Your task to perform on an android device: I'm tired of the antiquated look, therefore it's time for a change. Select mesh for the shoe's material using the Meesho app.
Image 0: 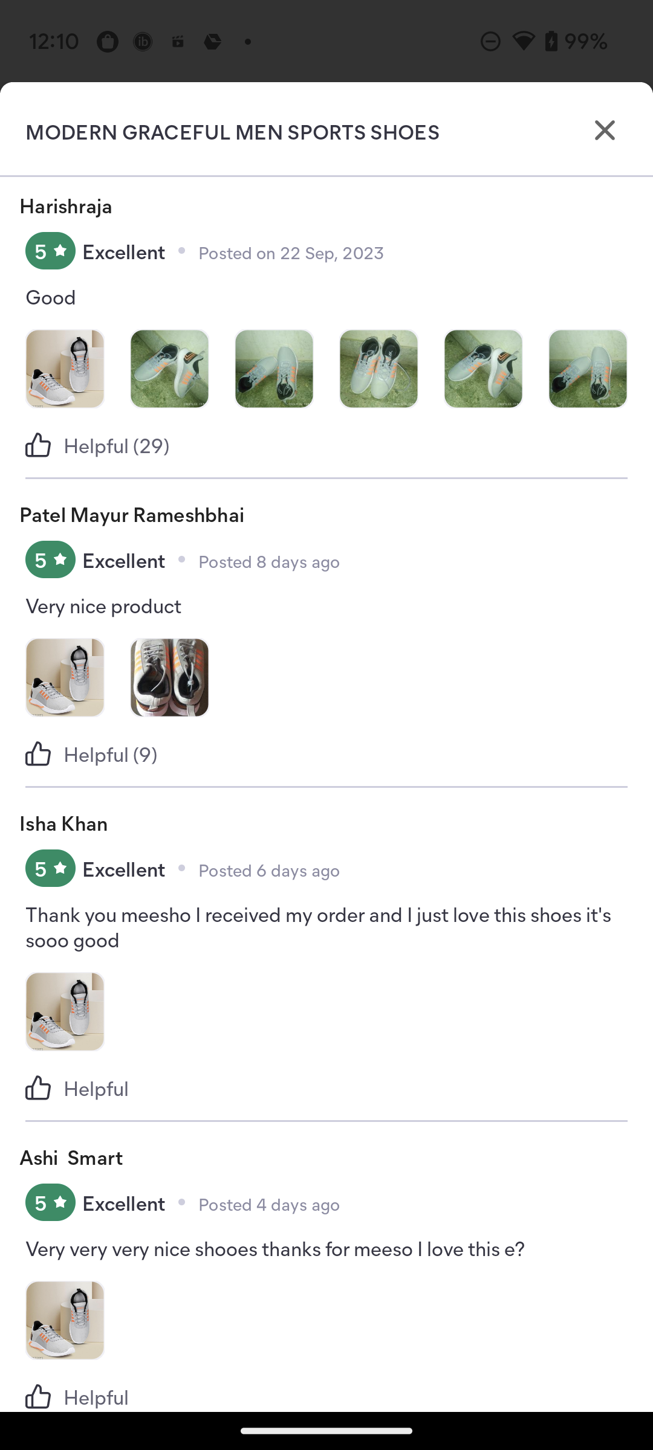
go back to the previous page
Step 0: press back button
Image 1: 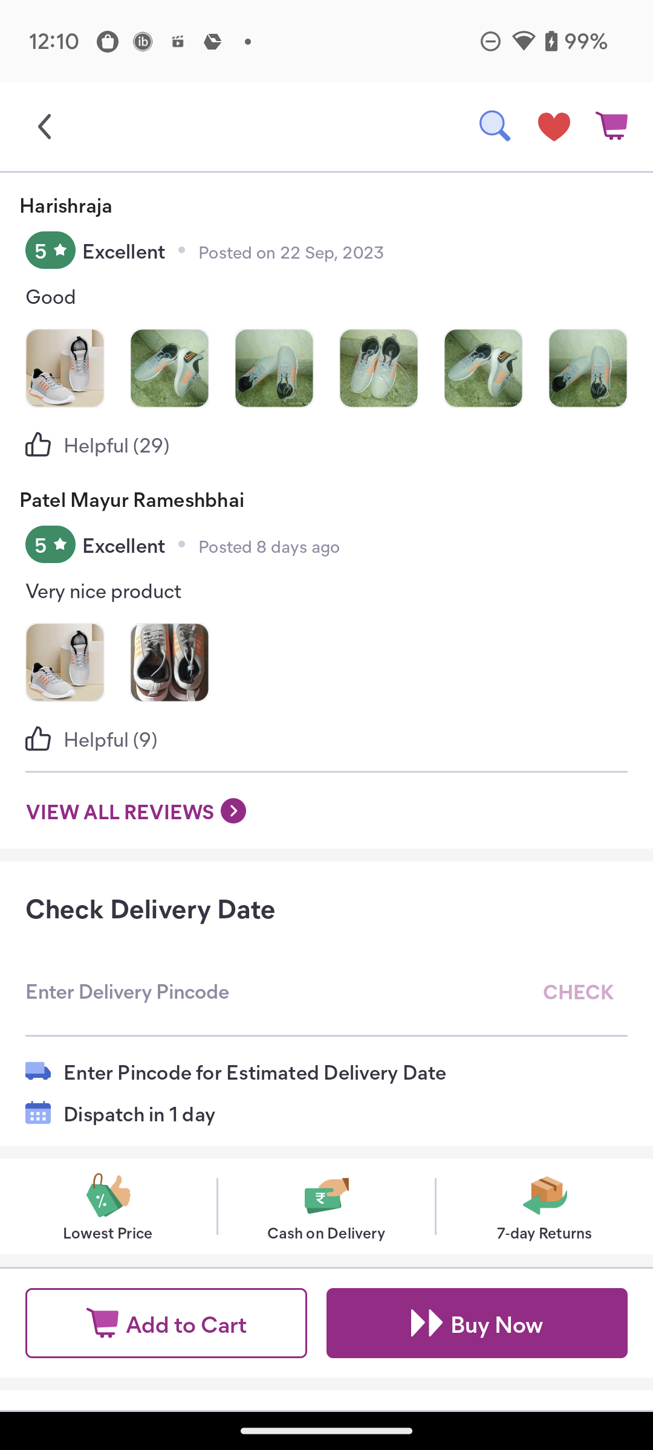
go back to the previous page
Step 1: press back button
Image 2: 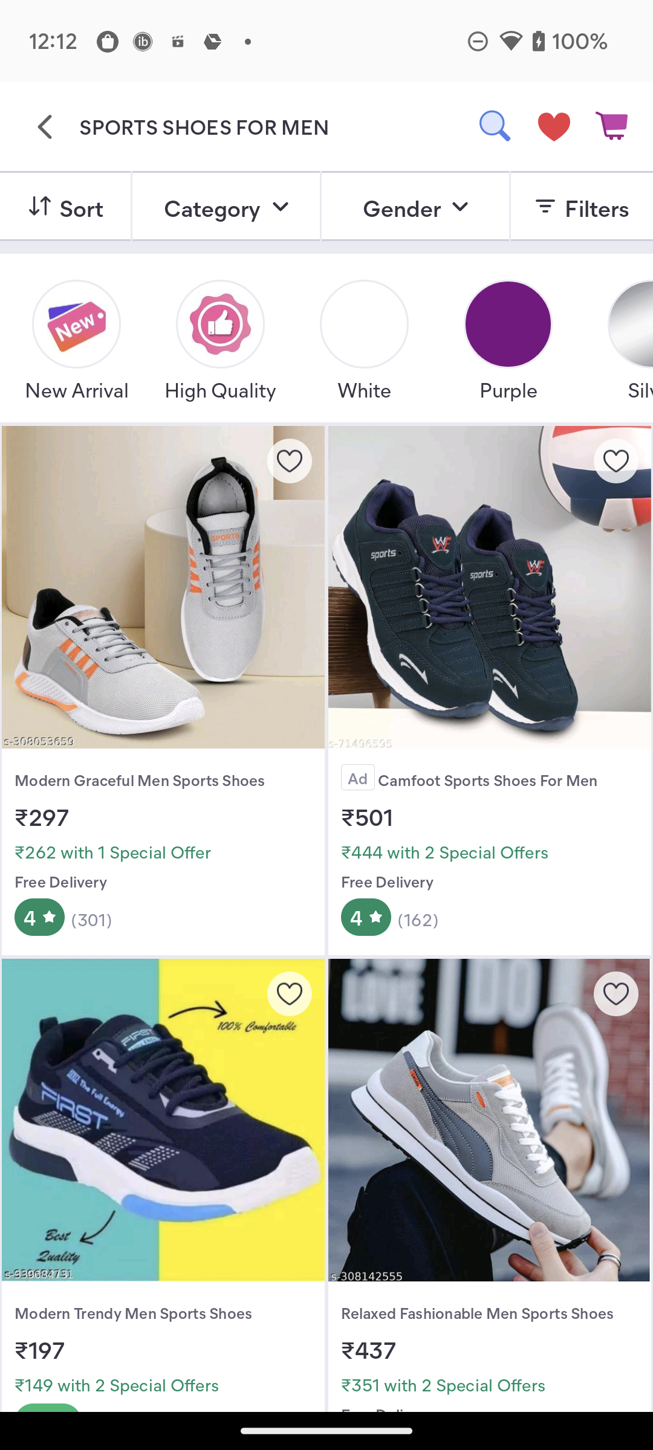
Click on the Filters option at the top right corner of the screen
Step 2: click (597, 206)
Image 3: 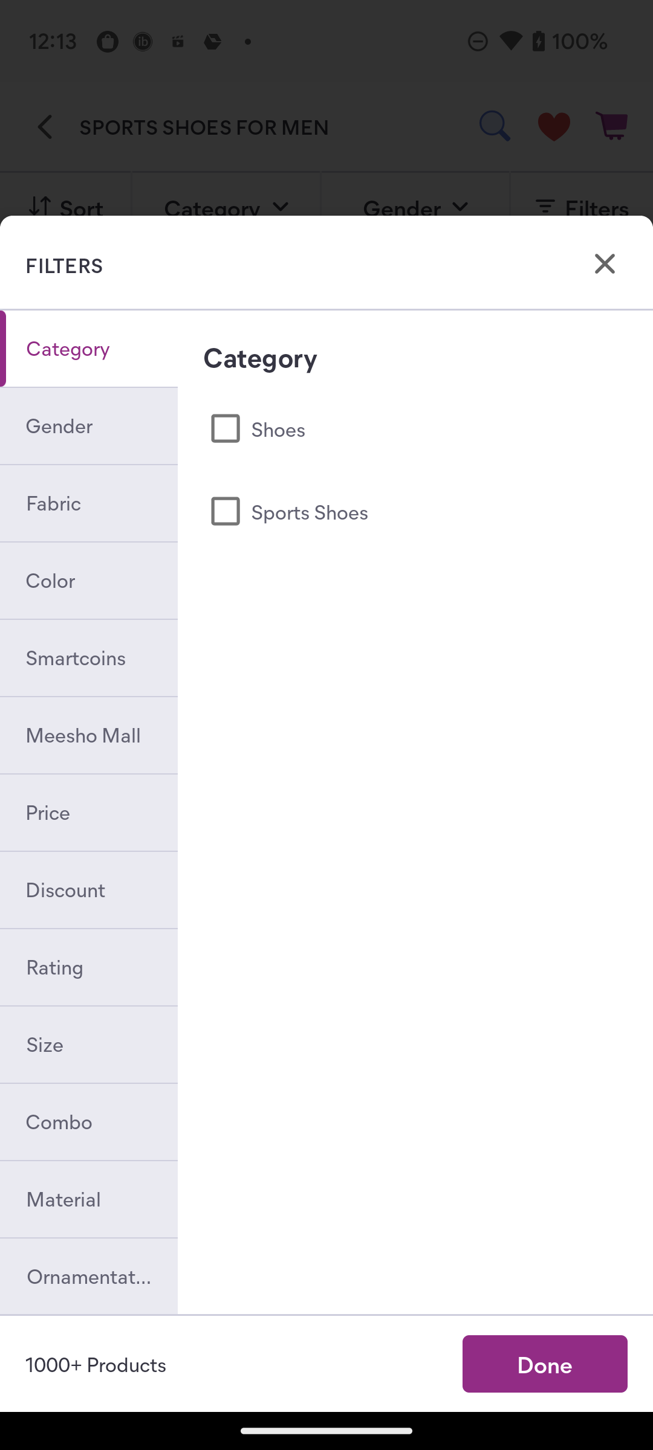
Click on the Material section
Step 3: click (63, 1199)
Image 4: 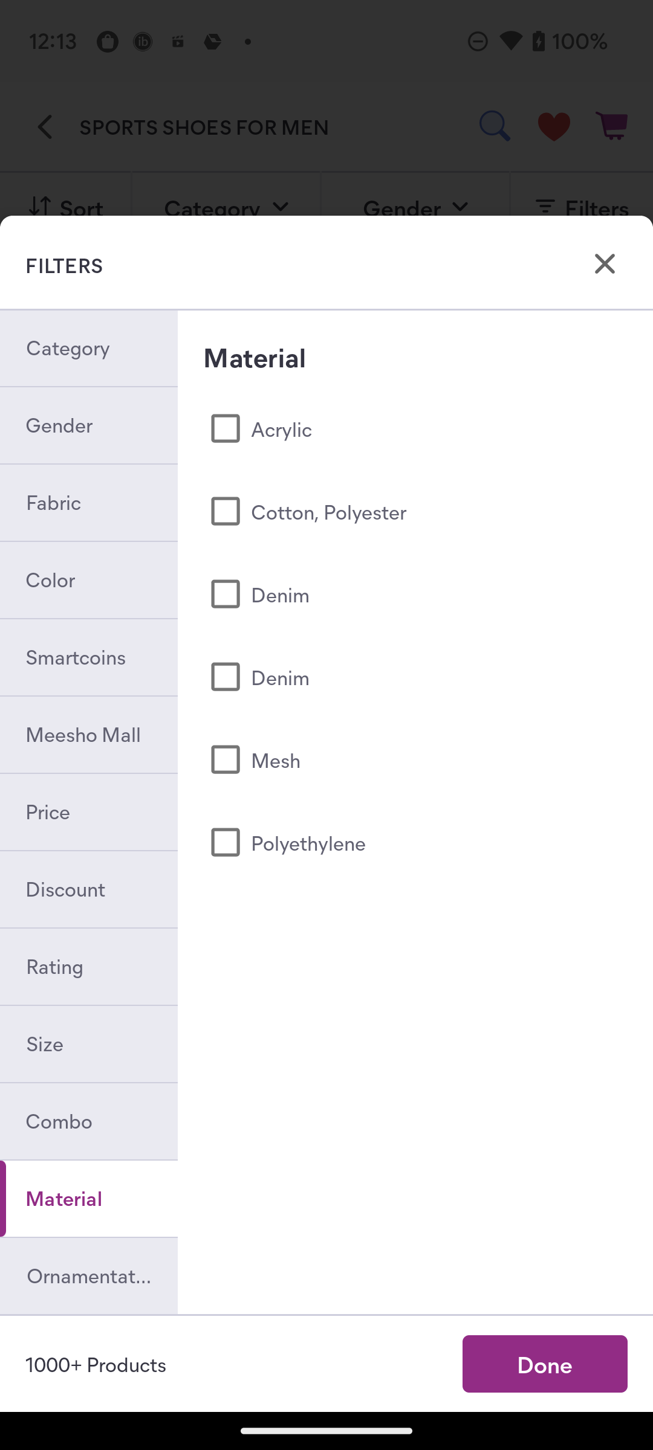
Click on the check box of Mesh Material
Step 4: click (253, 759)
Image 5: 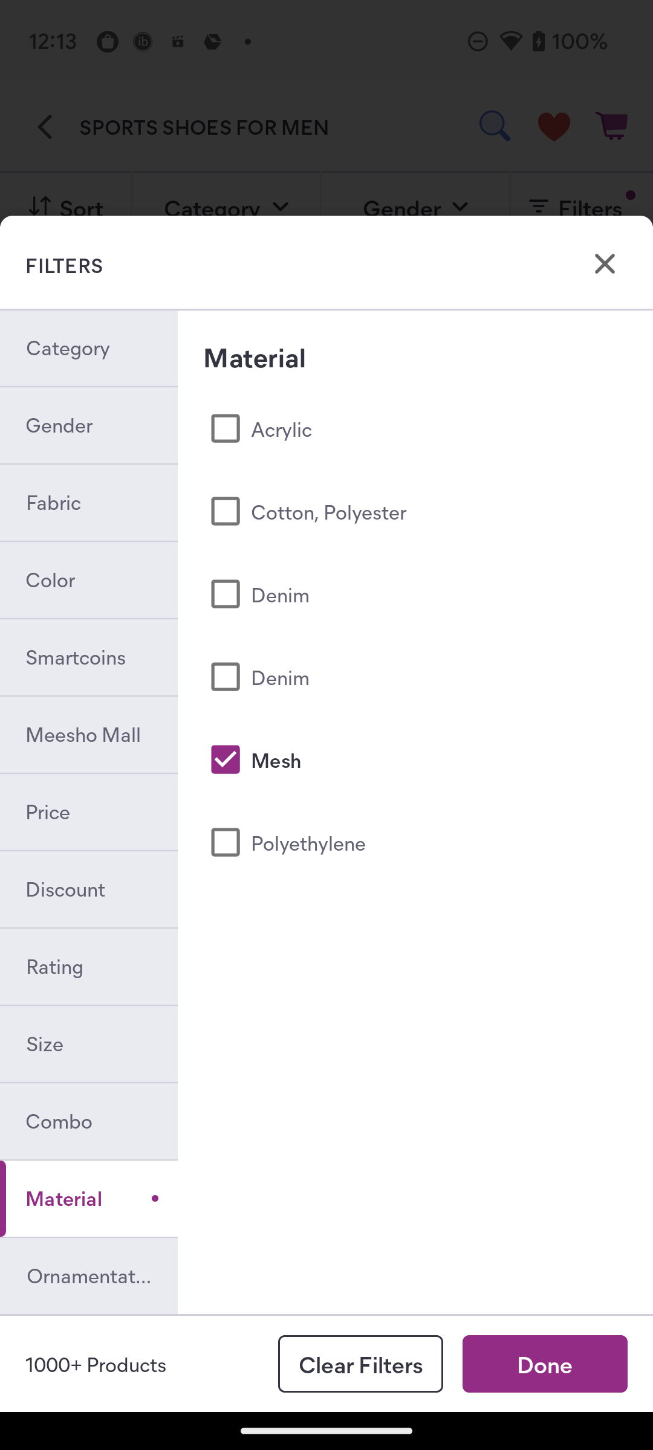
Click on Done at the bottom right corner of the screen
Step 5: click (545, 1364)